Your task to perform on an android device: I will share the fishing videos on how to start fishing with my son, Evan Kramer. 
Image 0: 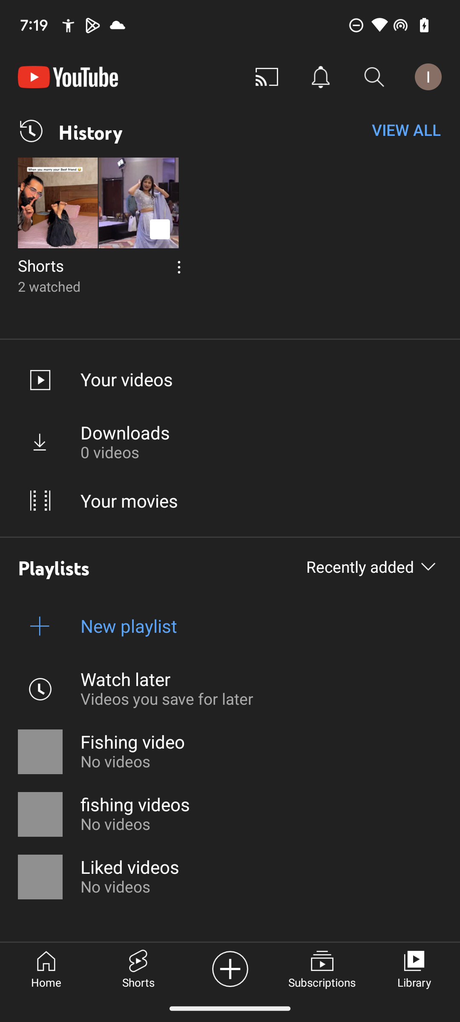
Click on the Home button.
Step 0: click (46, 983)
Image 1: 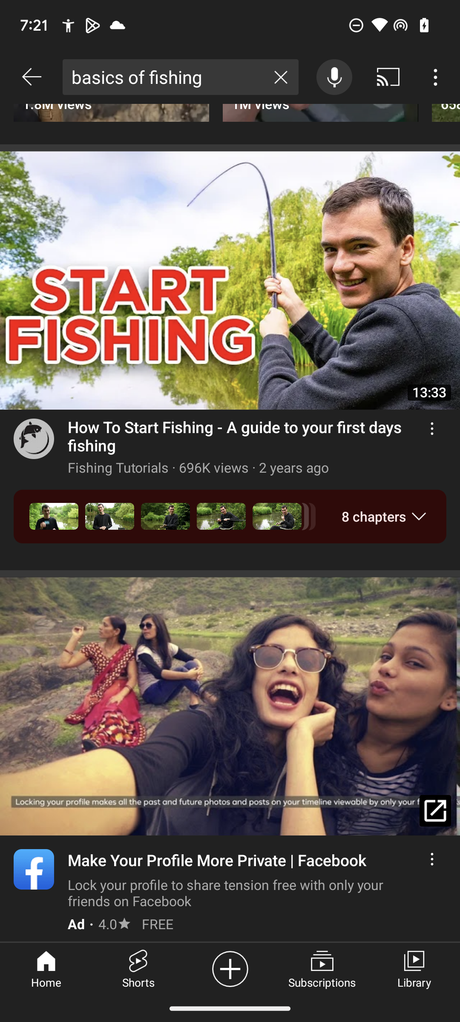
Click on the video How to start Fishing.
Step 1: click (230, 320)
Image 2: 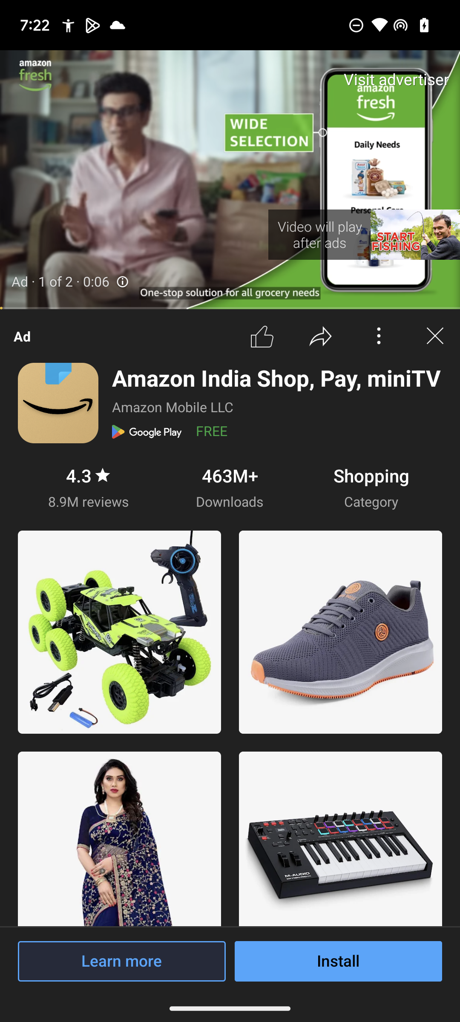
Click on the cancel button.
Step 2: click (435, 336)
Image 3: 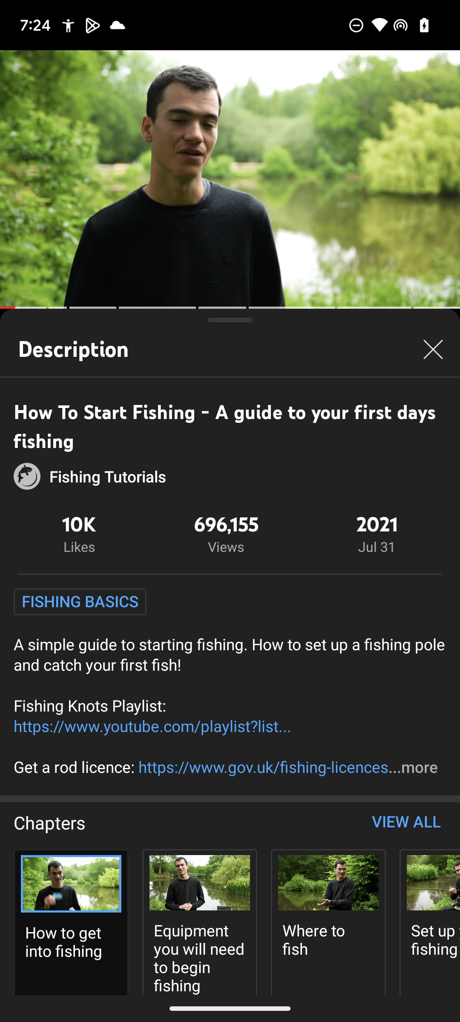
Click on the cancel button.
Step 3: click (433, 349)
Image 4: 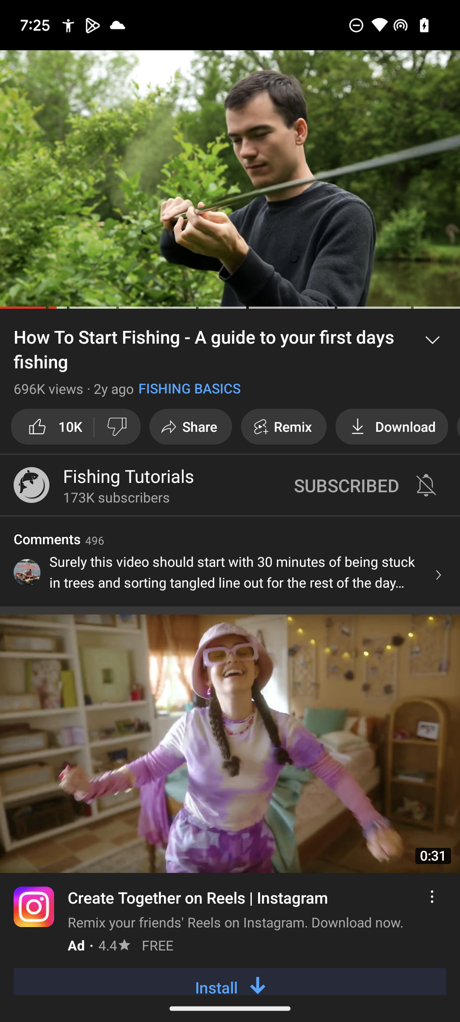
Click on the share button.
Step 4: click (199, 427)
Image 5: 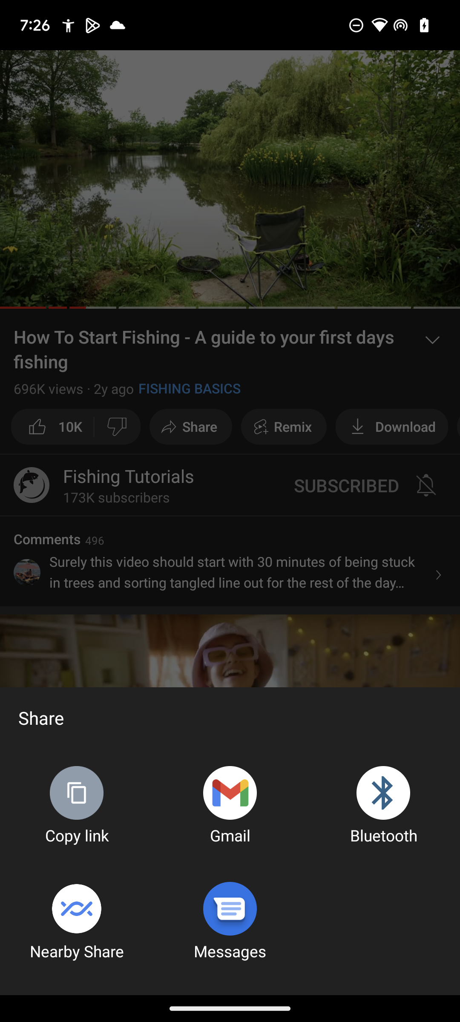
Click on the gmail button.
Step 5: click (230, 792)
Image 6: 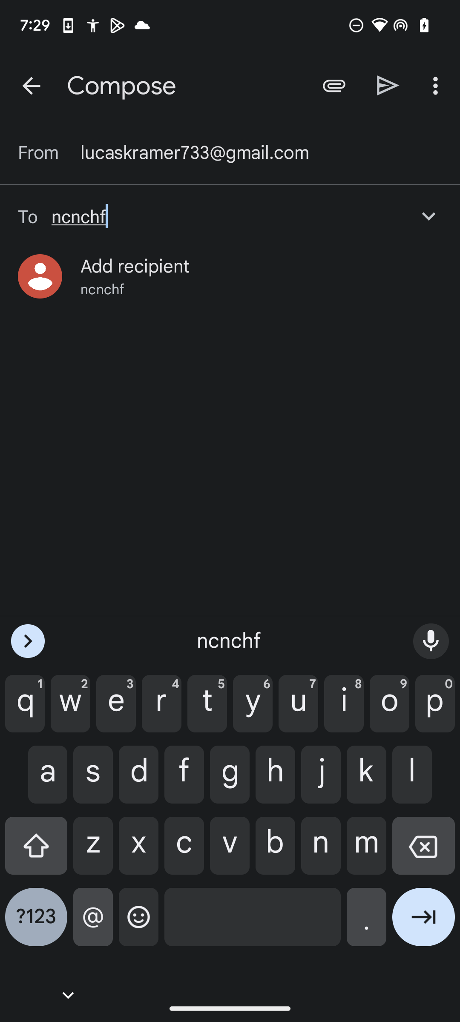
Type the gmail id evankramer@gmail.com
Step 6: type "evankramer@gmail.com"
Image 7: 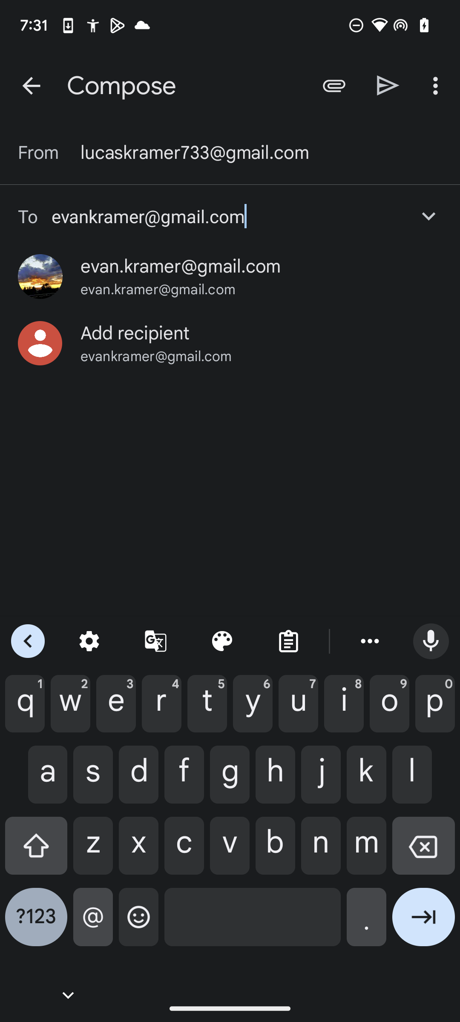
Click on the send arrow in top right corner.
Step 7: click (388, 86)